Your task to perform on an android device: Translate the speech "Where are you going?" from English to Spanish in Papago app.
Image 0: 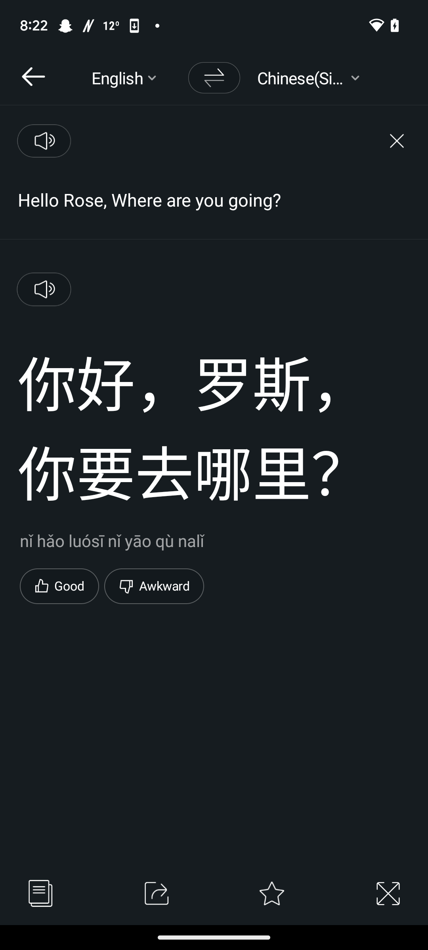
Go back to the previous screen
Step 0: press back button
Image 1: 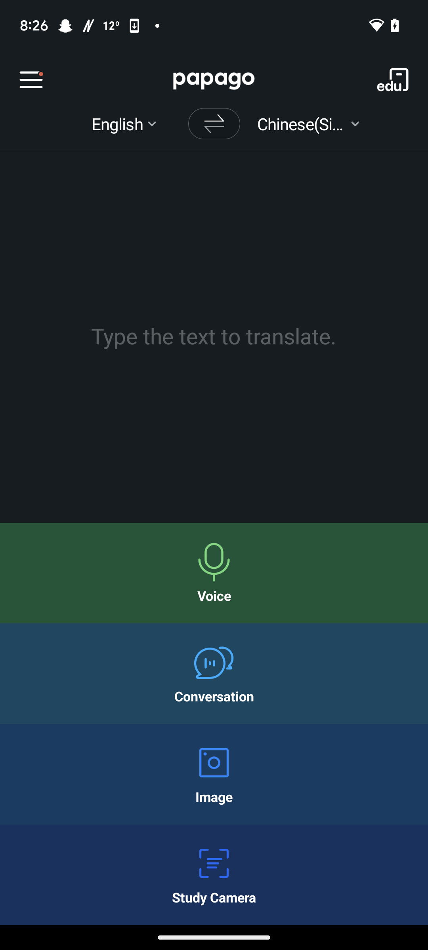
Click on the voice option
Step 1: click (214, 573)
Image 2: 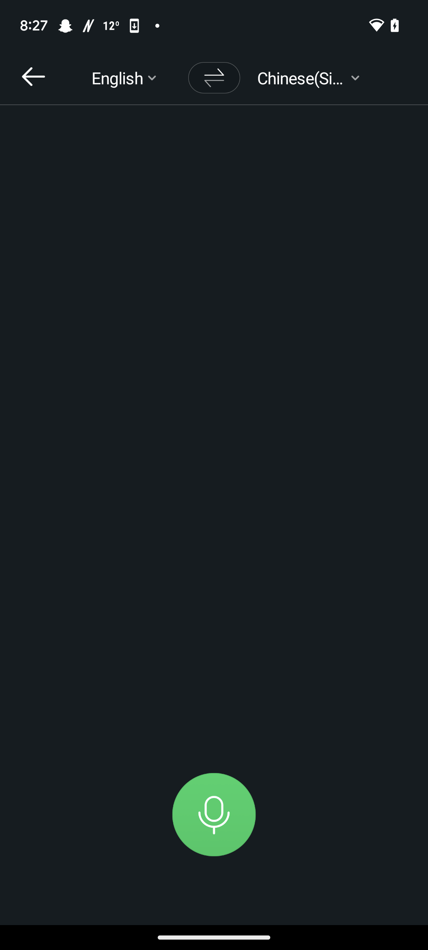
Click on the mic icon at the bottom center of the screen
Step 2: click (214, 814)
Image 4: 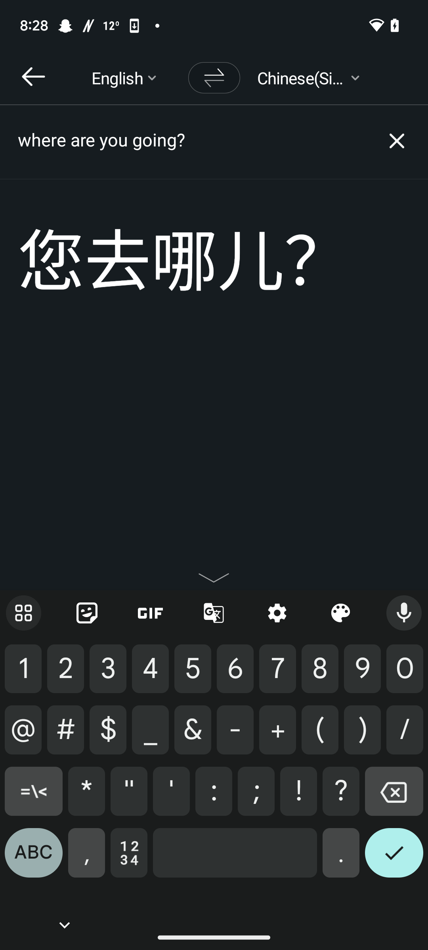
Click on the target language
Step 4: click (302, 78)
Image 5: 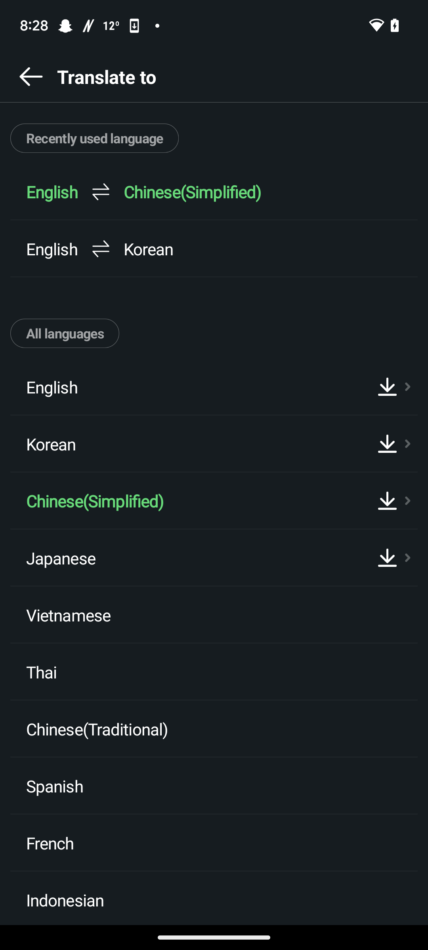
Select the target language as Spanish
Step 5: click (224, 786)